Your task to perform on an android device: Add a Nike Tiempo Legend 9 Academy TF of size 10 to cart for mom to nike app
Image 0: 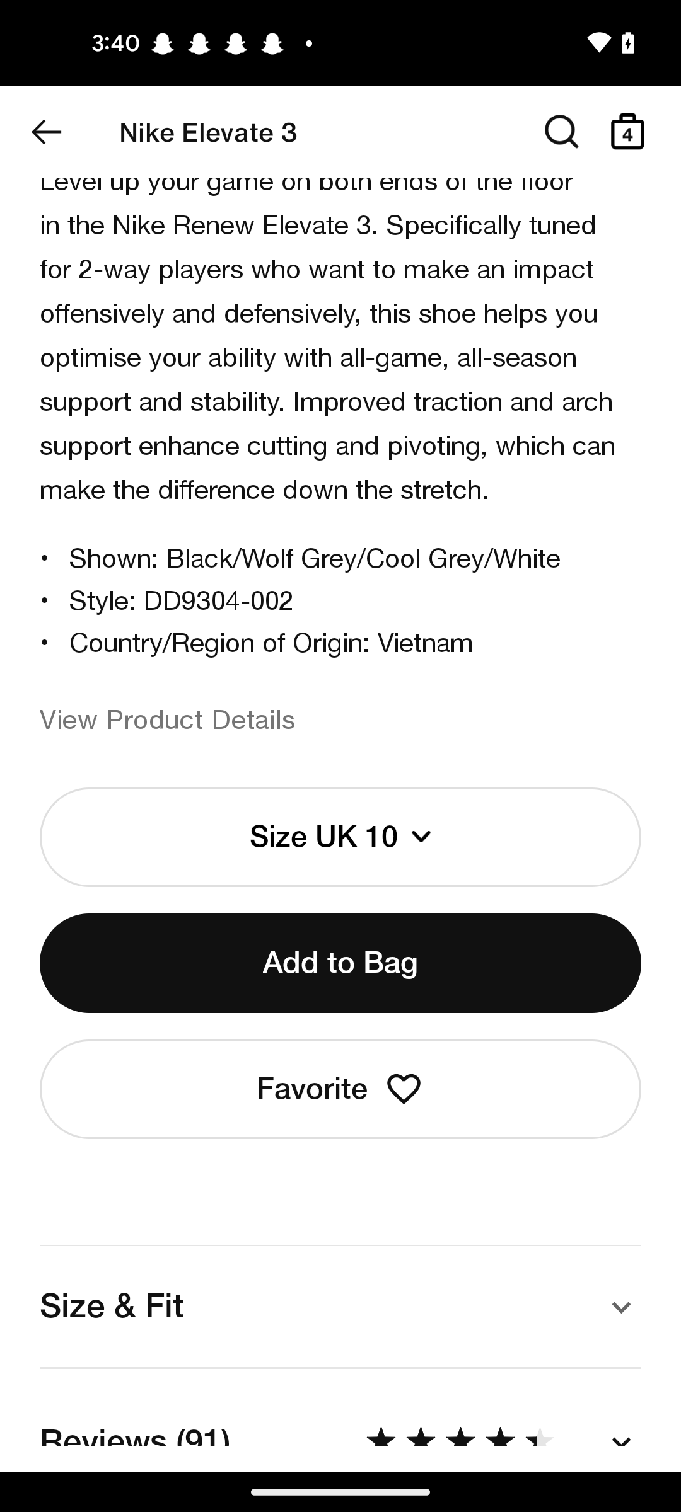
Go back to previous page 
Step 0: press back button
Image 1: 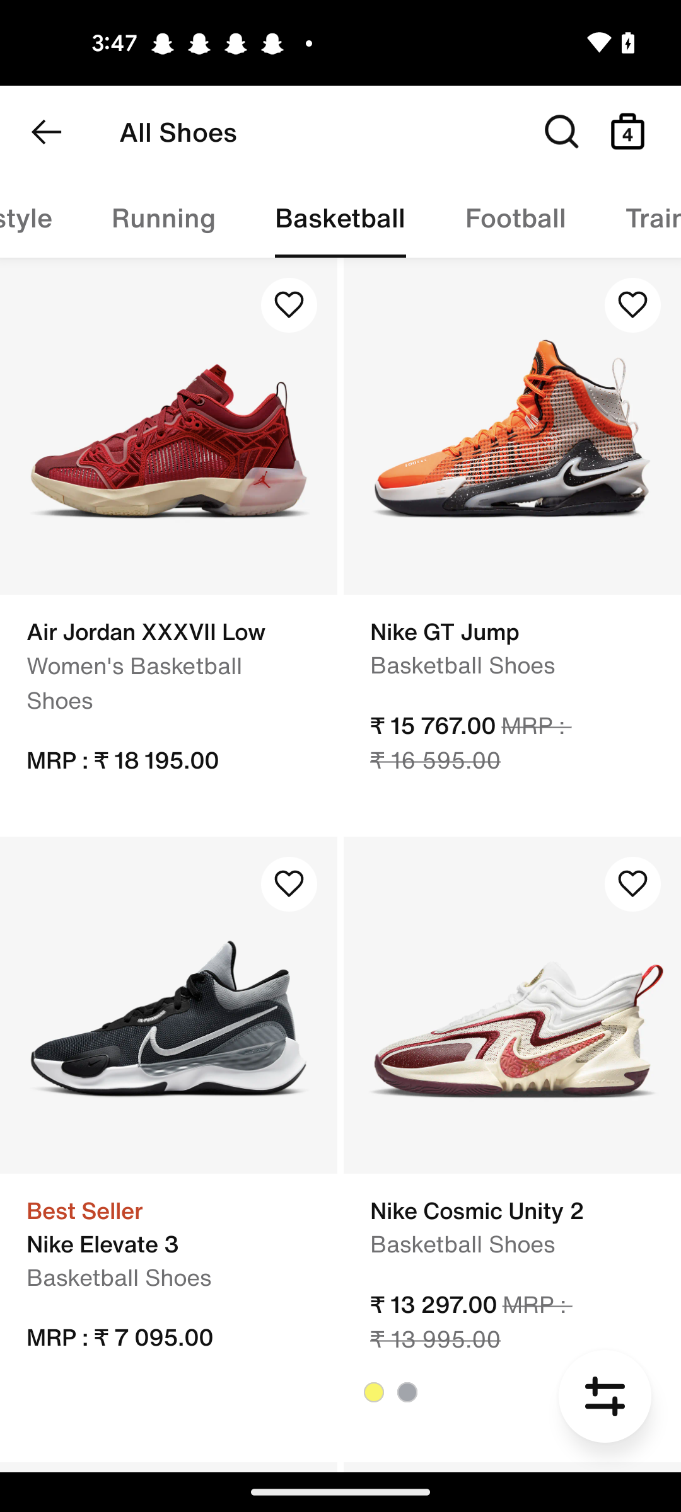
Click on the Football tab of the screen 
Step 1: click (515, 217)
Image 2: 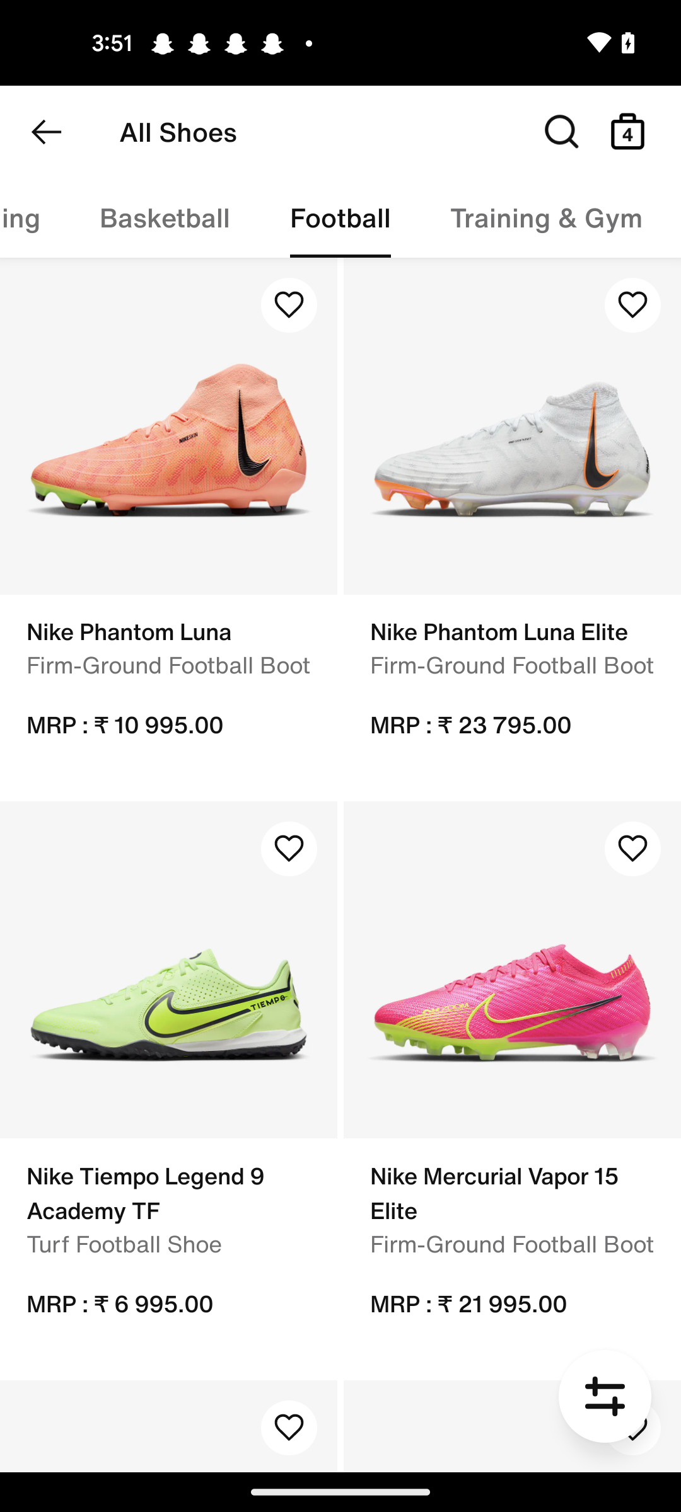
Click on the Nike Tiempo Legend 9 Academy TF option 
Step 2: click (168, 970)
Image 3: 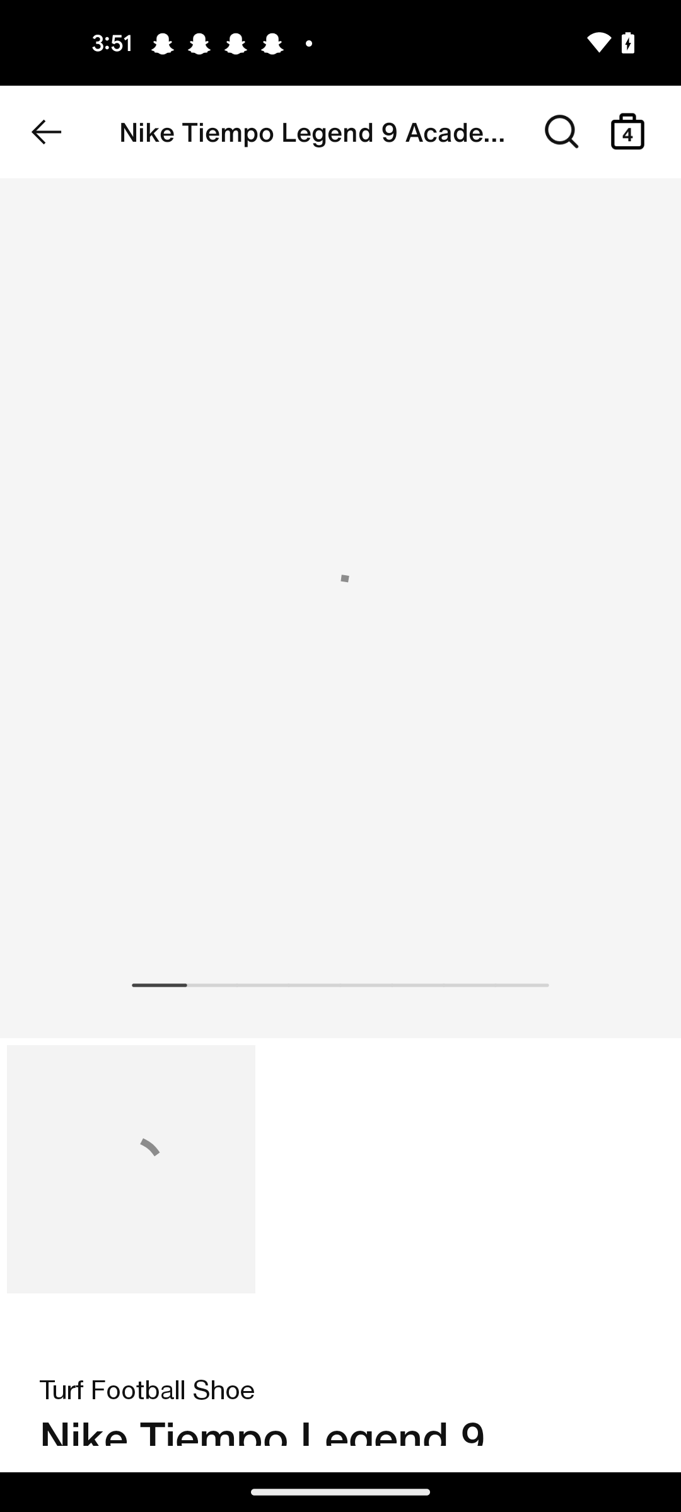
Click on the Nike Tiempo Legend 9 Academy TF option 
Step 3: wait
Image 4: 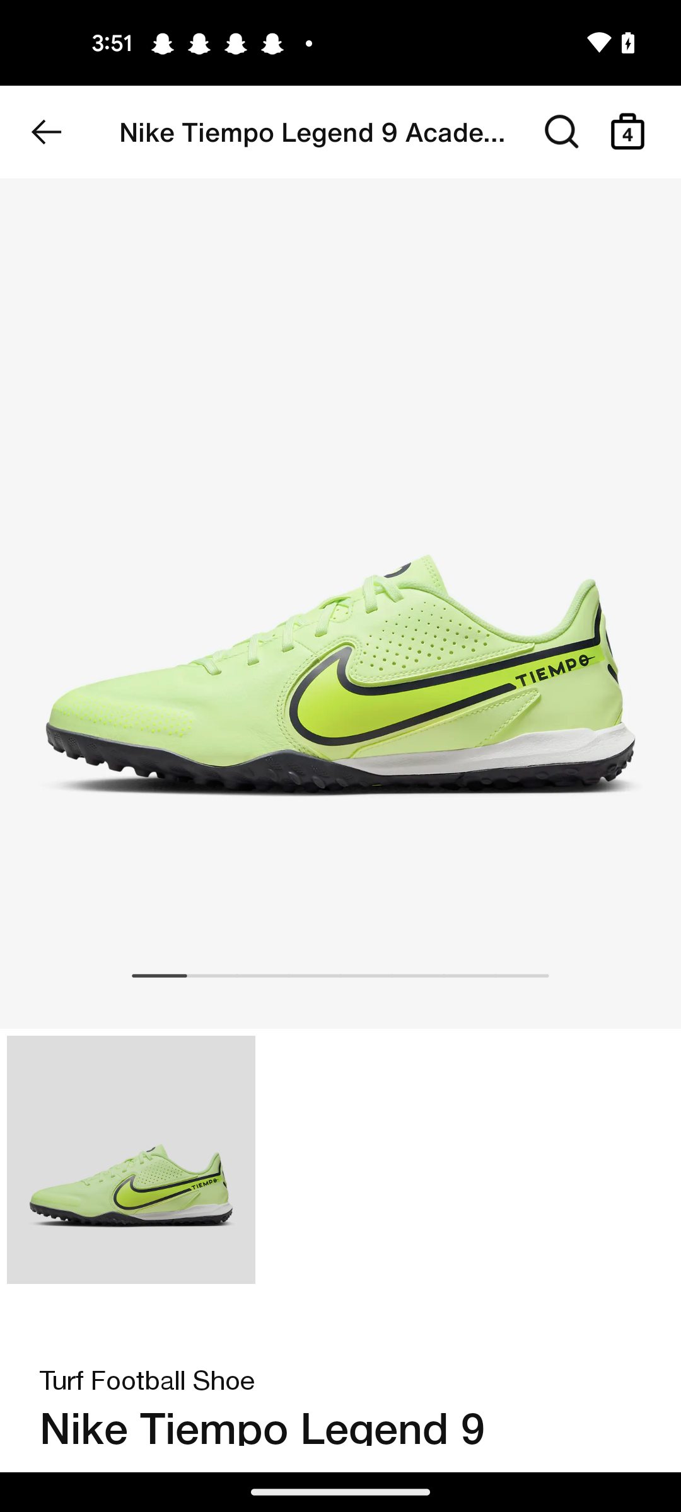
Swipe up to view the select size tab of the screen 
Step 4: scroll down
Image 5: 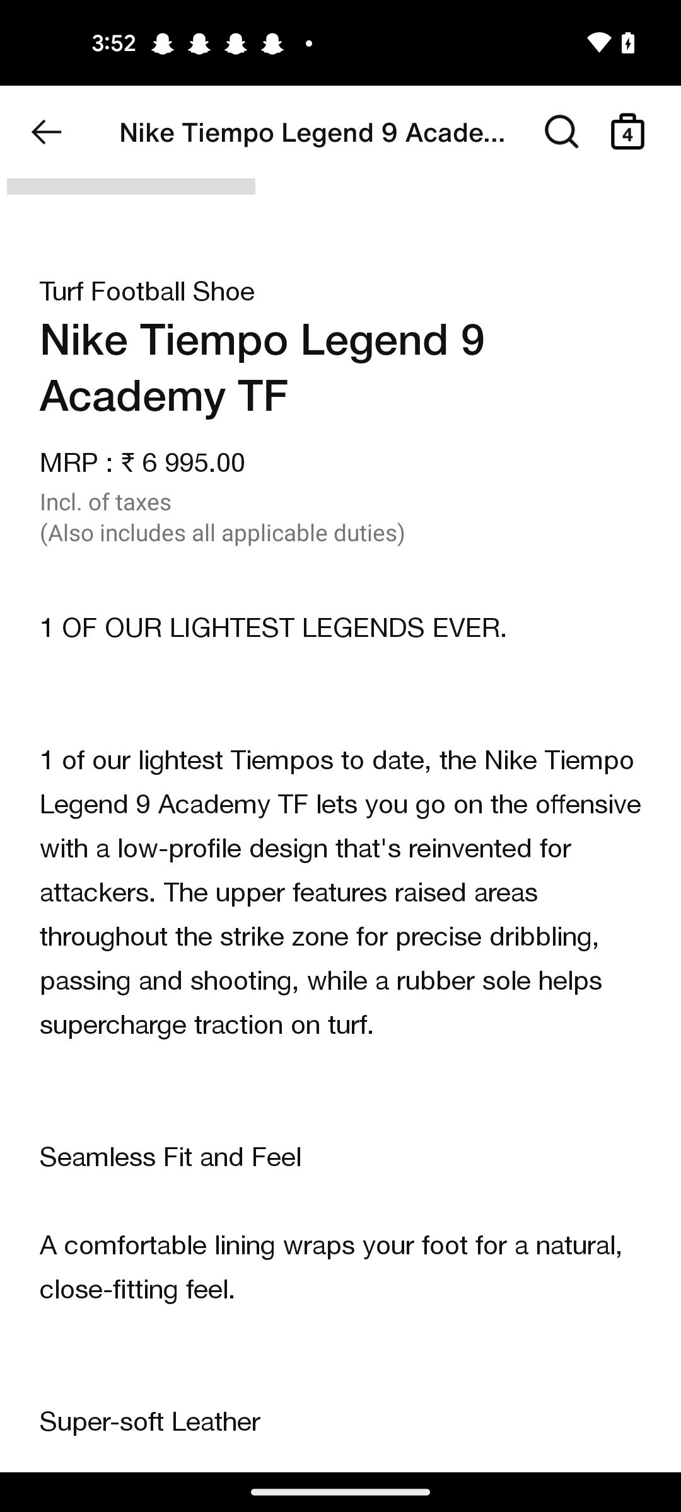
Swipe up to view the select size tab of the screen 
Step 5: scroll down
Image 6: 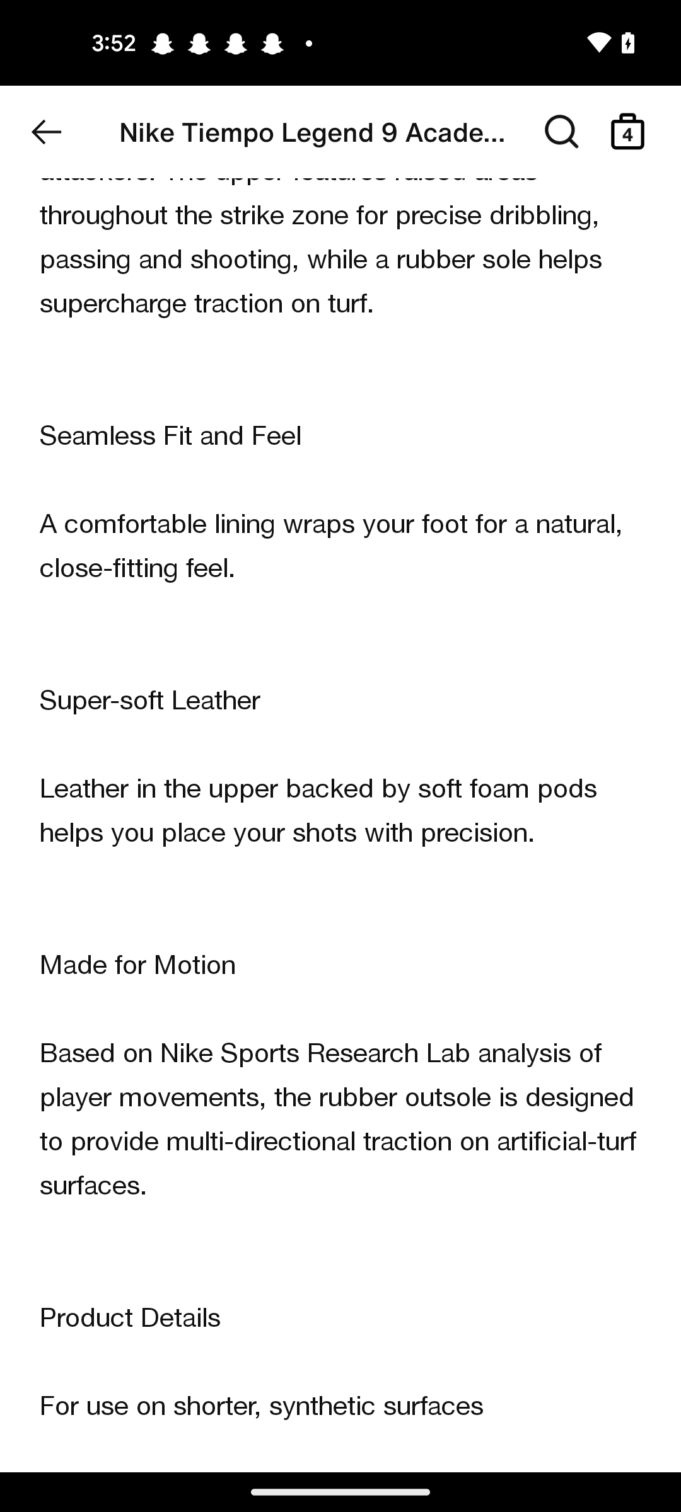
Swipe up to view the select size tab of the screen 
Step 6: scroll down
Image 7: 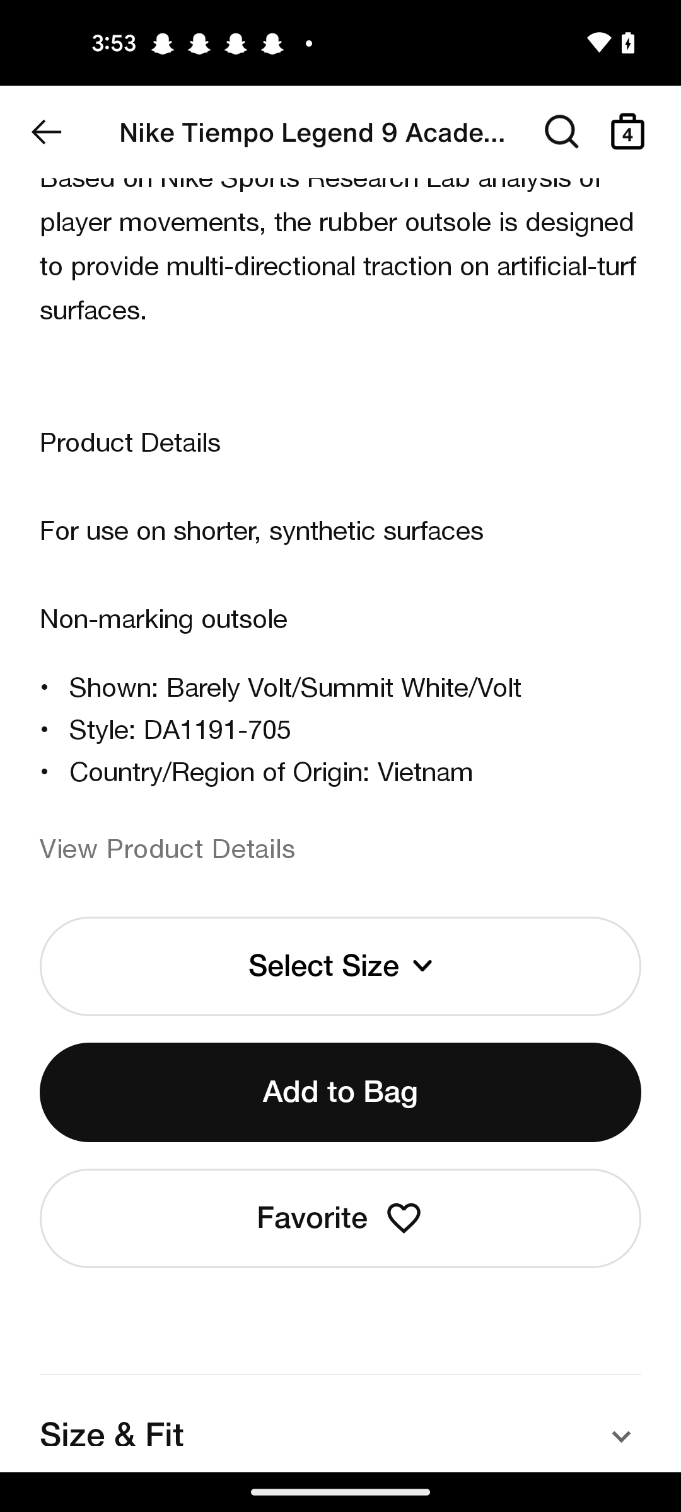
Click on the Select size tab of the screen 
Step 7: click (340, 966)
Image 8: 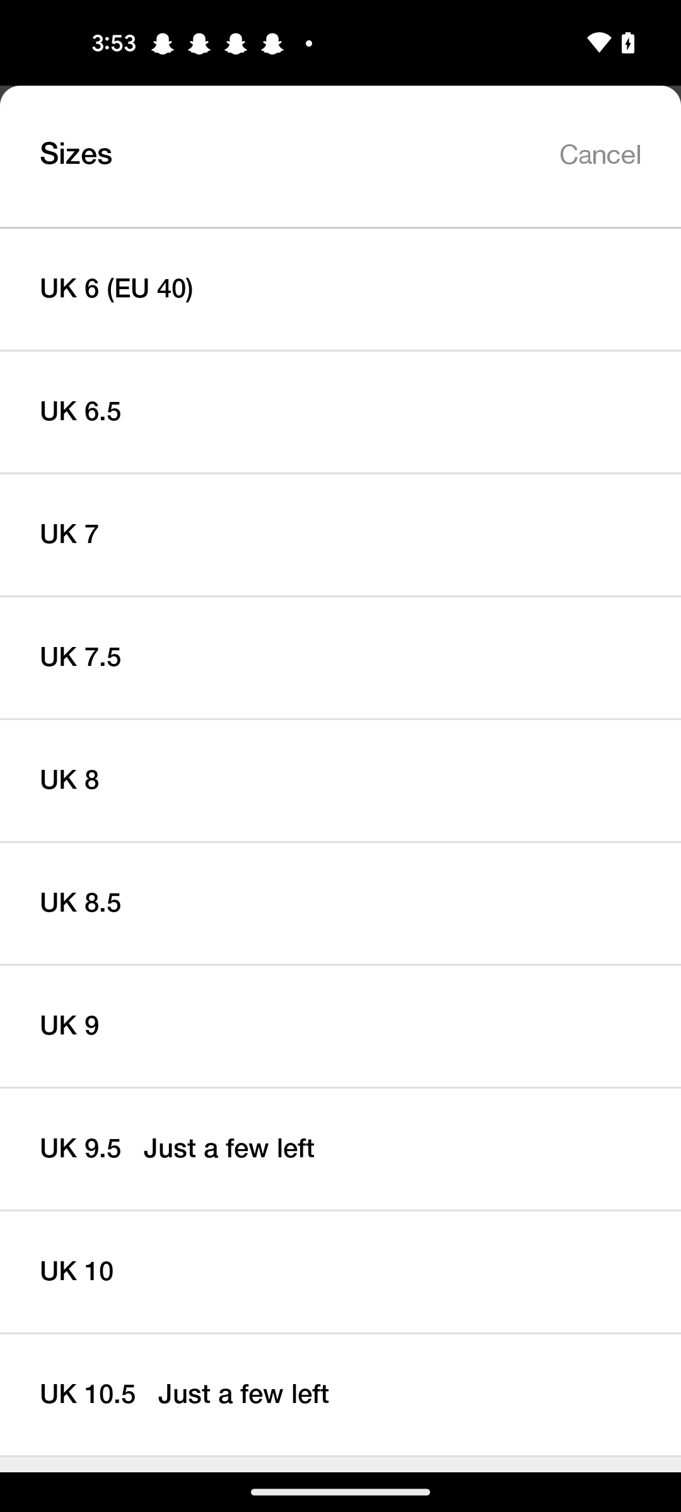
Select the size UK10 
Step 8: click (340, 1271)
Image 9: 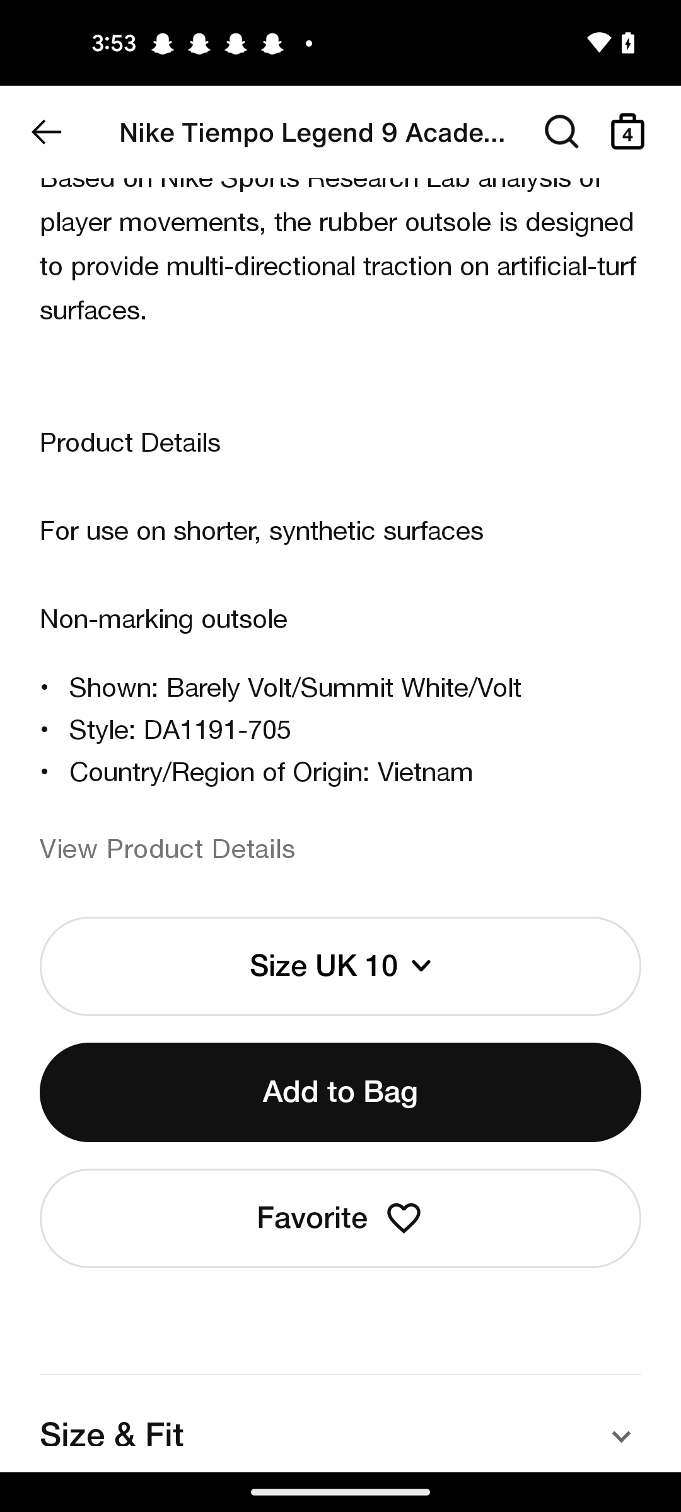
Click on the Add to bag tab of the screen 
Step 9: click (340, 1092)
Image 10: 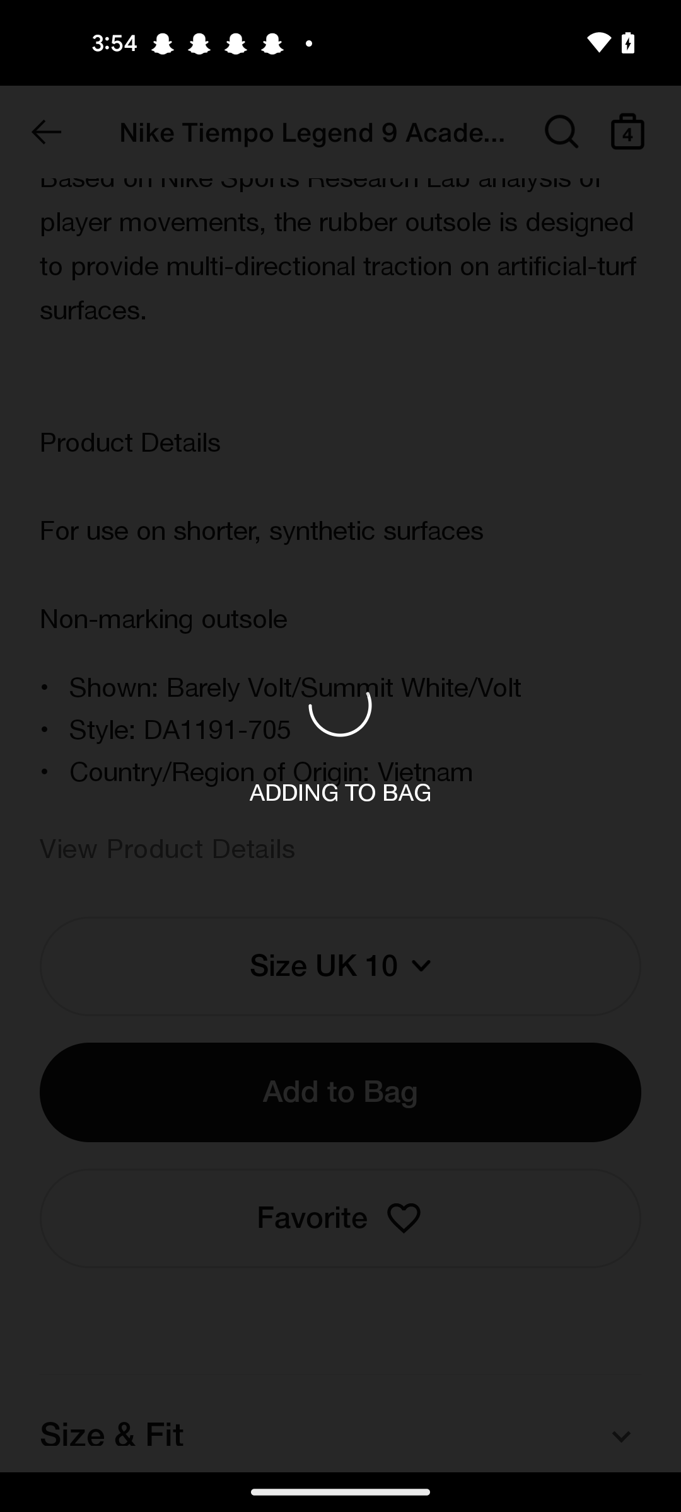
Click on the Add to bag tab of the screen 
Step 10: wait